Your task to perform on an android device: In the makemytrip app Get travel information about the Sakura Terrace Gallery Hotel in Kyoto.
Image 0: 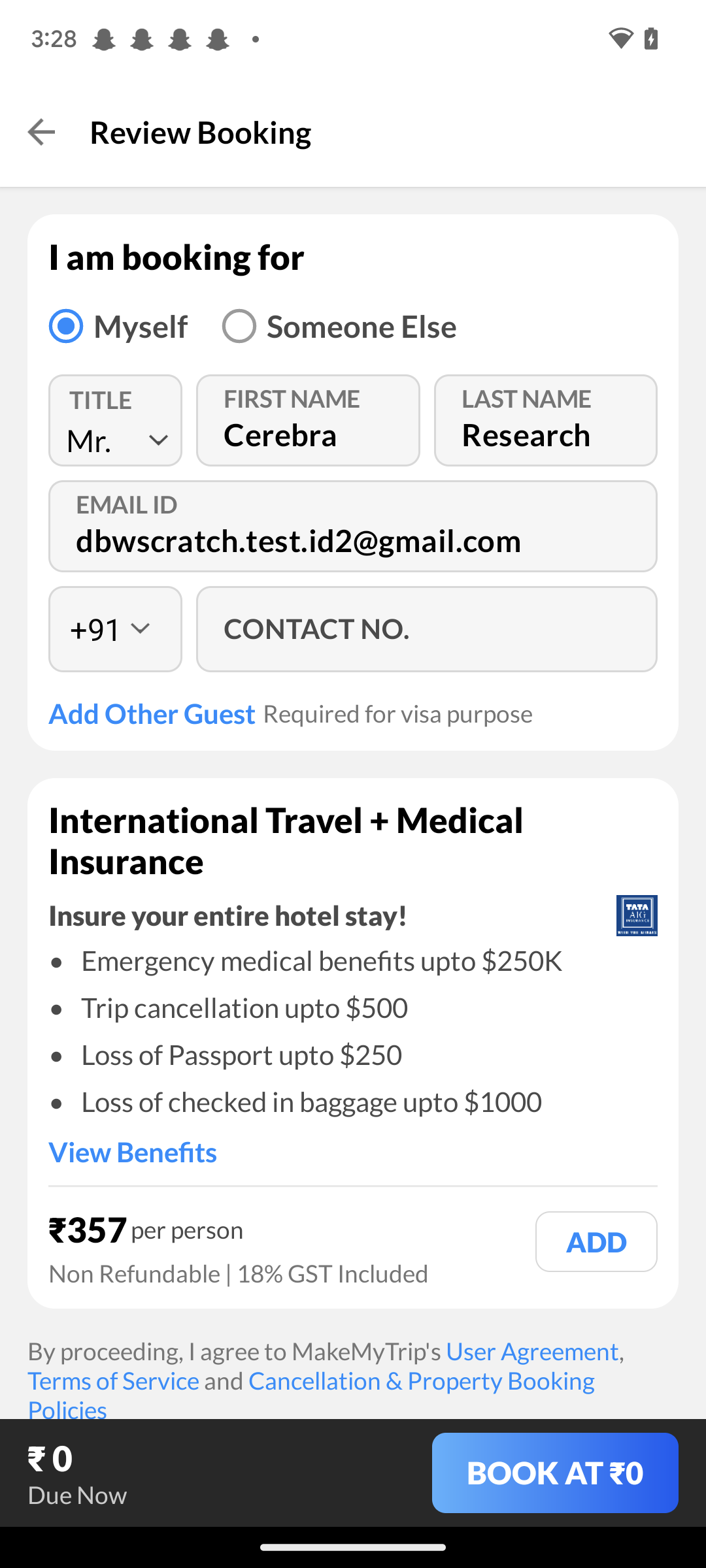
Click on the arrow icon at the top left corner of the screen.
Step 0: click (44, 132)
Image 1: 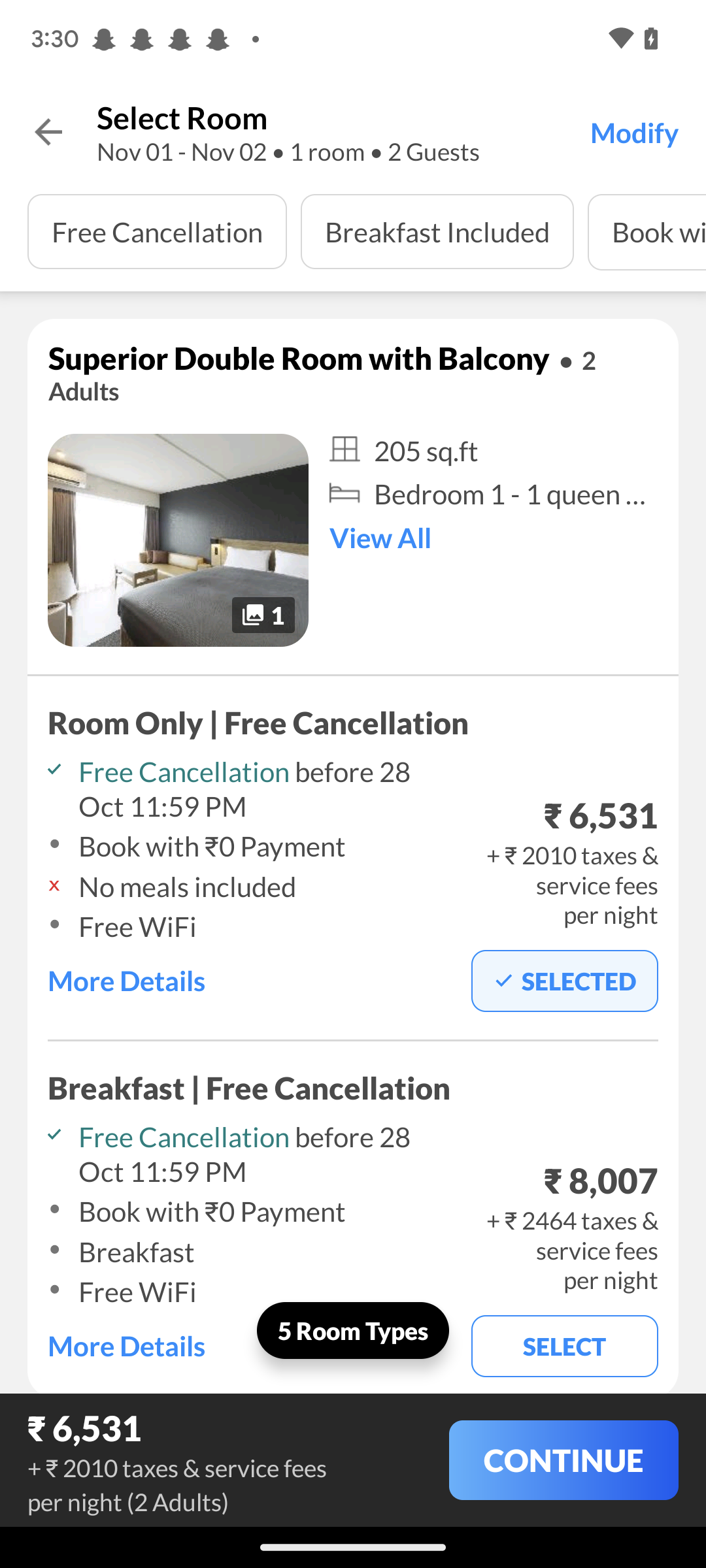
Click on the arrow icon at the top left corner of the screen.
Step 1: click (48, 132)
Image 2: 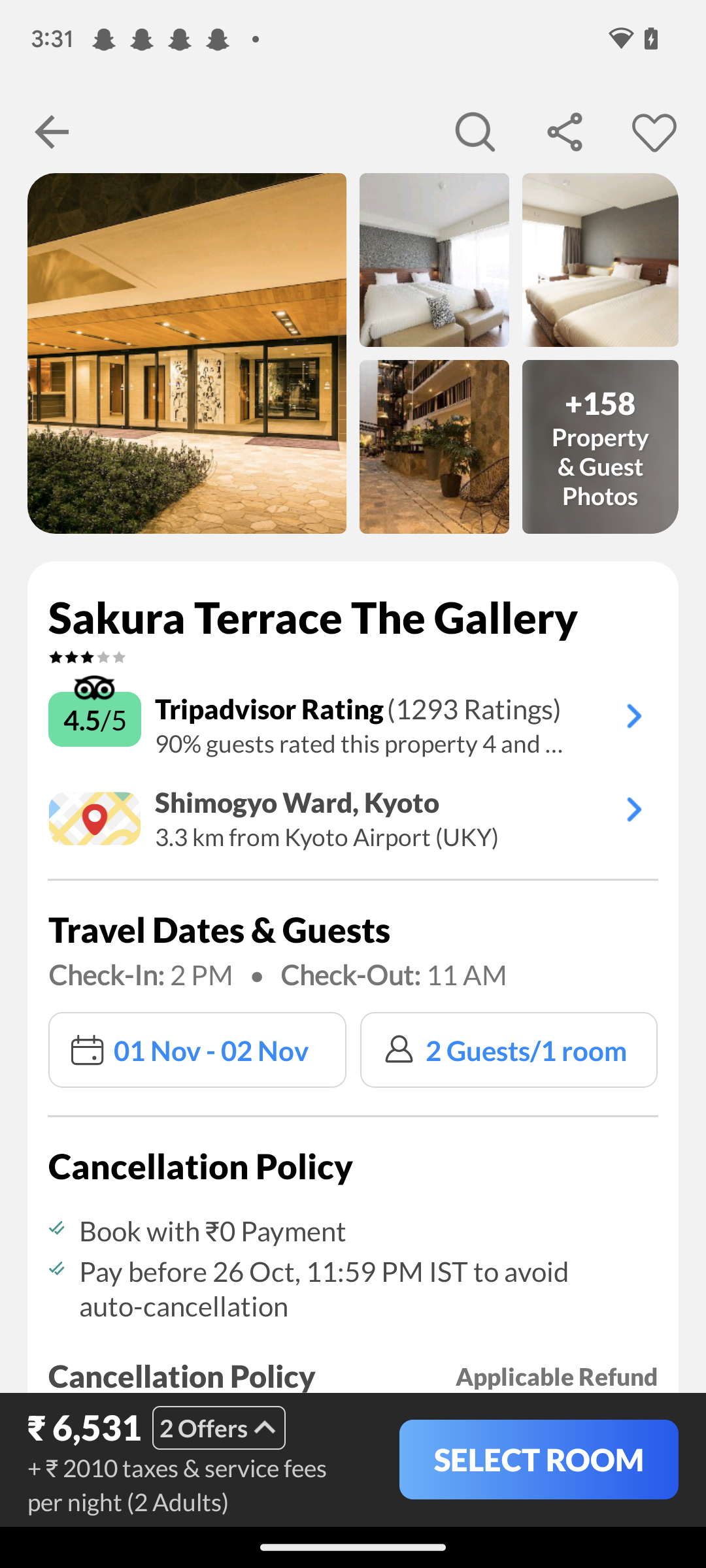
Click on the arrow icon at the top left corner of the screen.
Step 2: click (51, 132)
Image 3: 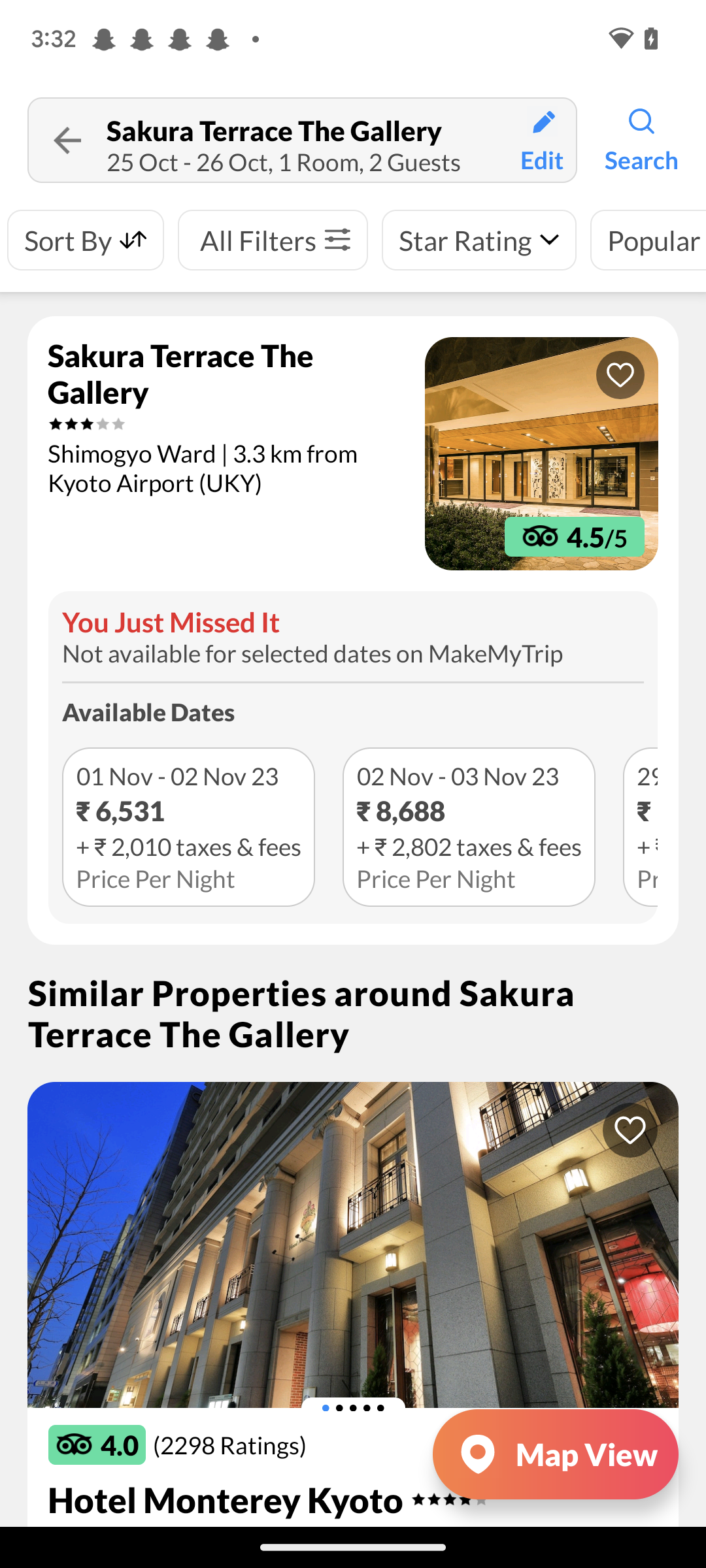
Click on Sakura terrace the gallery.
Step 3: click (226, 373)
Image 4: 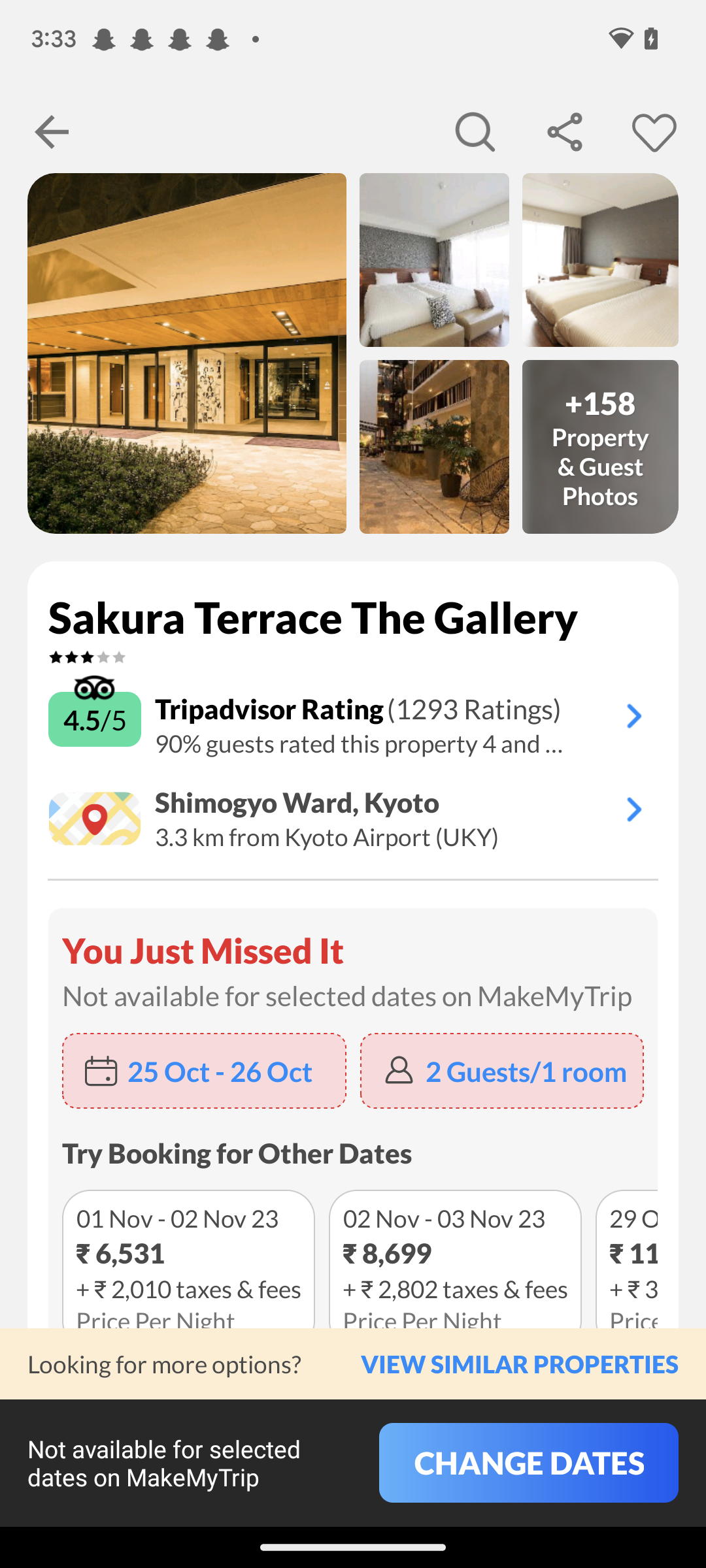
Scroll up
Step 4: scroll down
Image 5: 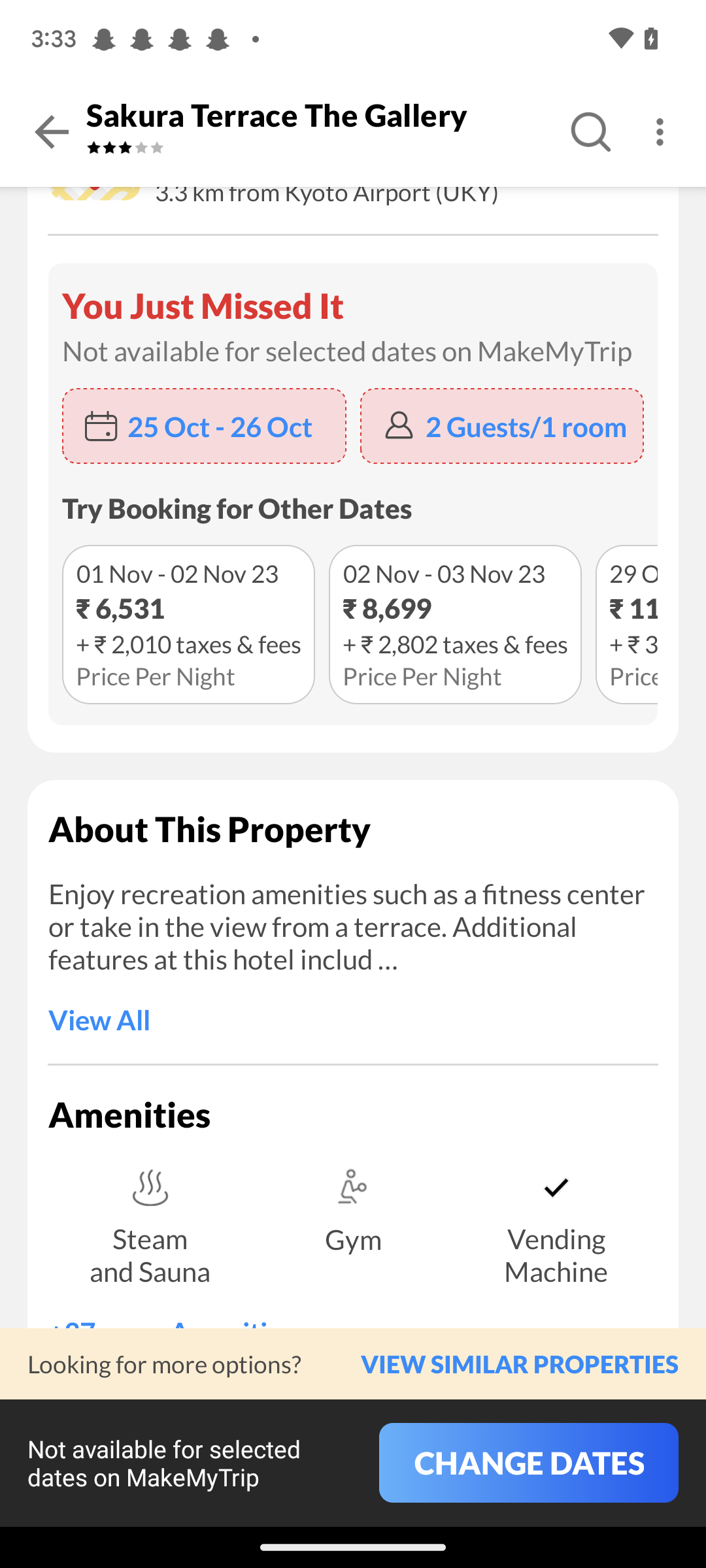
Scroll up
Step 5: scroll down
Image 6: 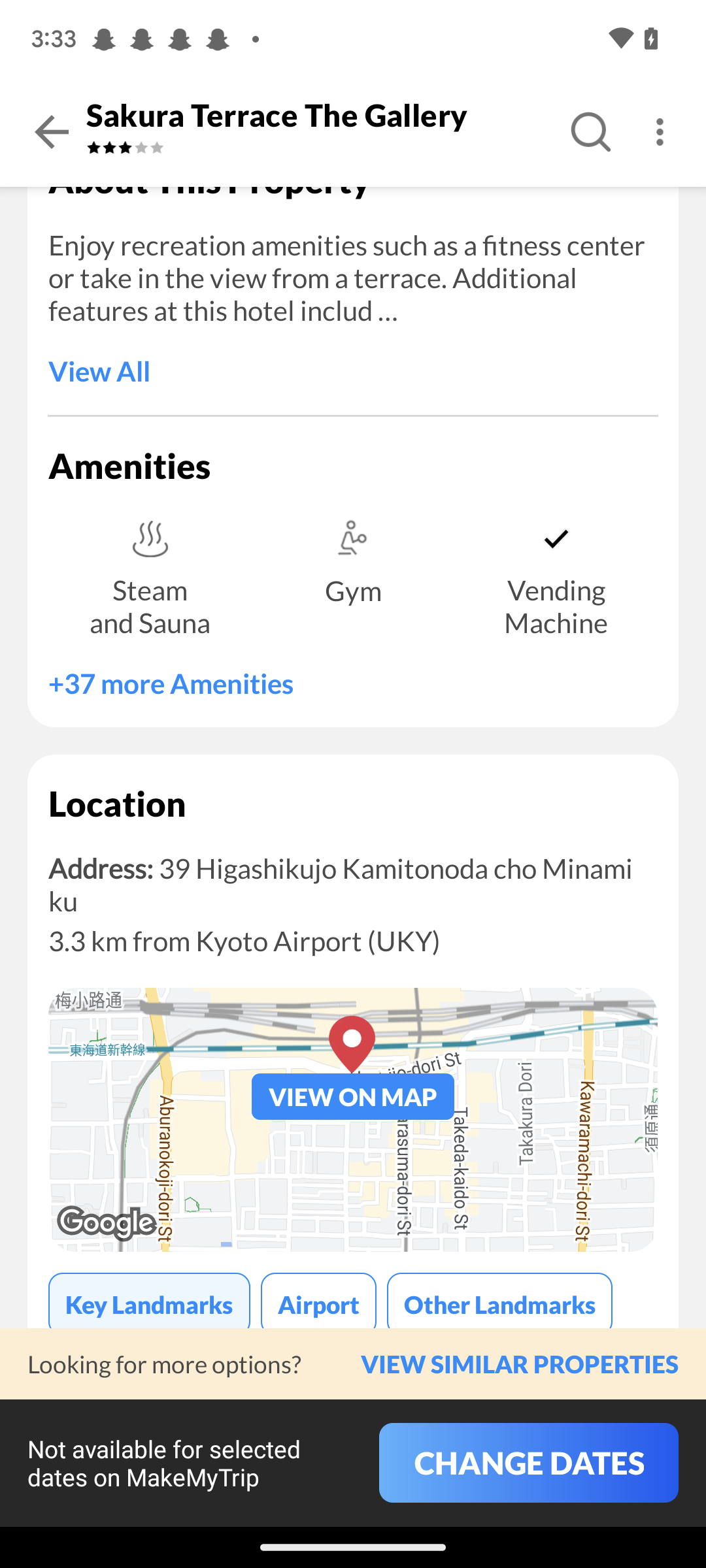
Click on view on map in the middle of the screen.
Step 6: click (353, 1120)
Image 7: 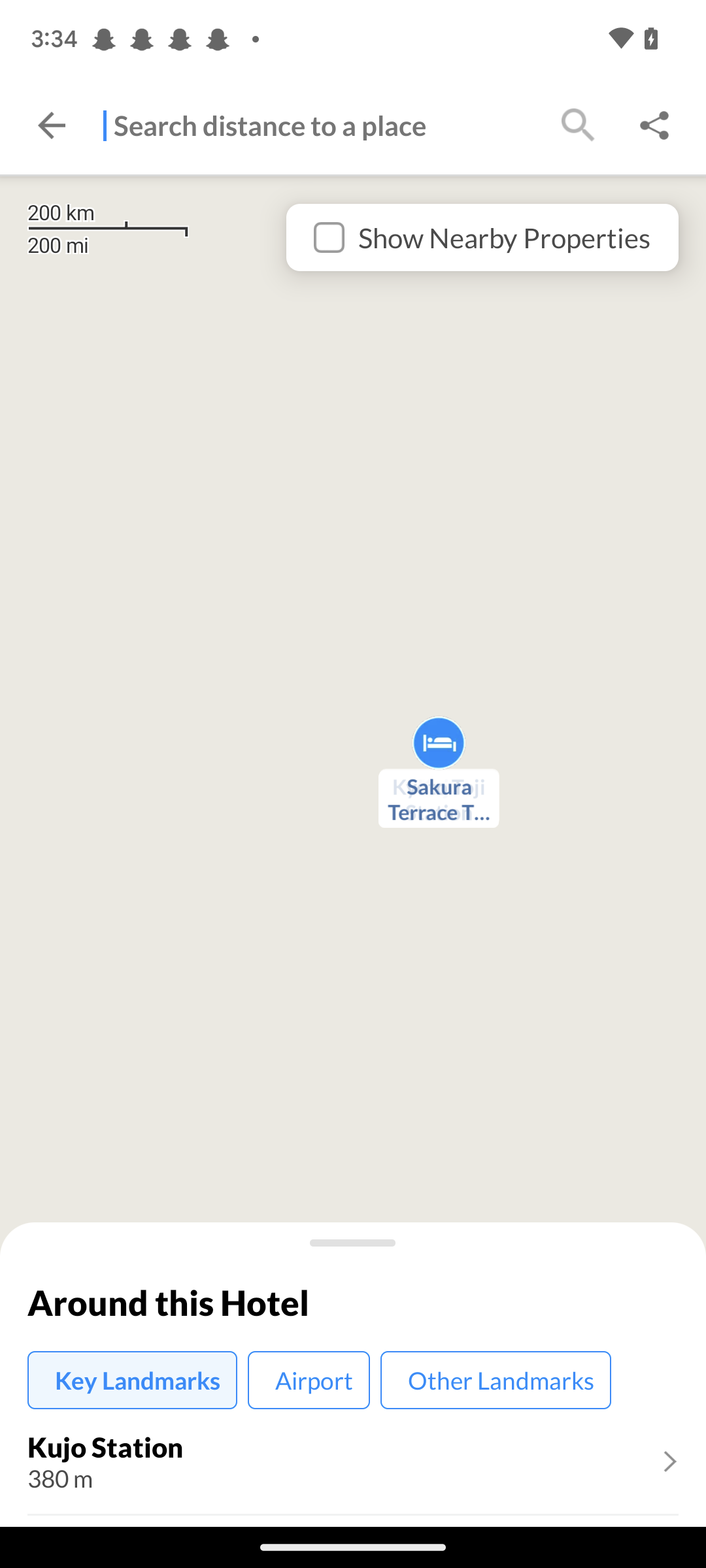
Click on view on map in the middle of the screen.
Step 7: wait